Your task to perform on an android device: Look for hotels in Rome, Italy, for 23–27 December 2023 for three people in the momondo app.
Image 0: 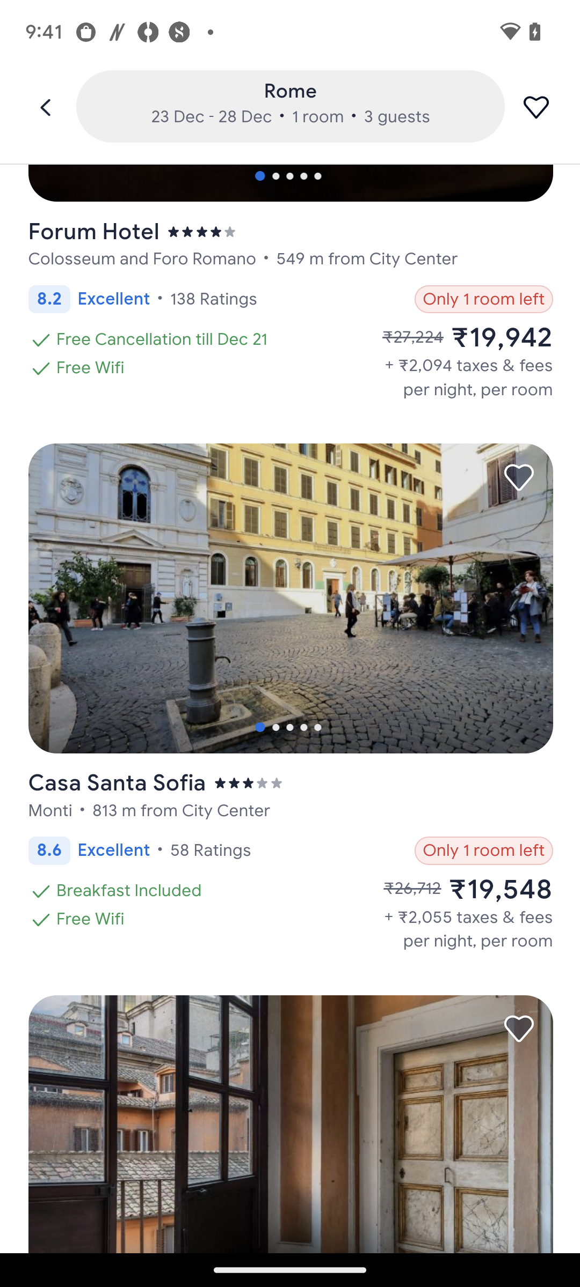
Open the momondo app.
Step 0: open app "momondo"
Image 1: 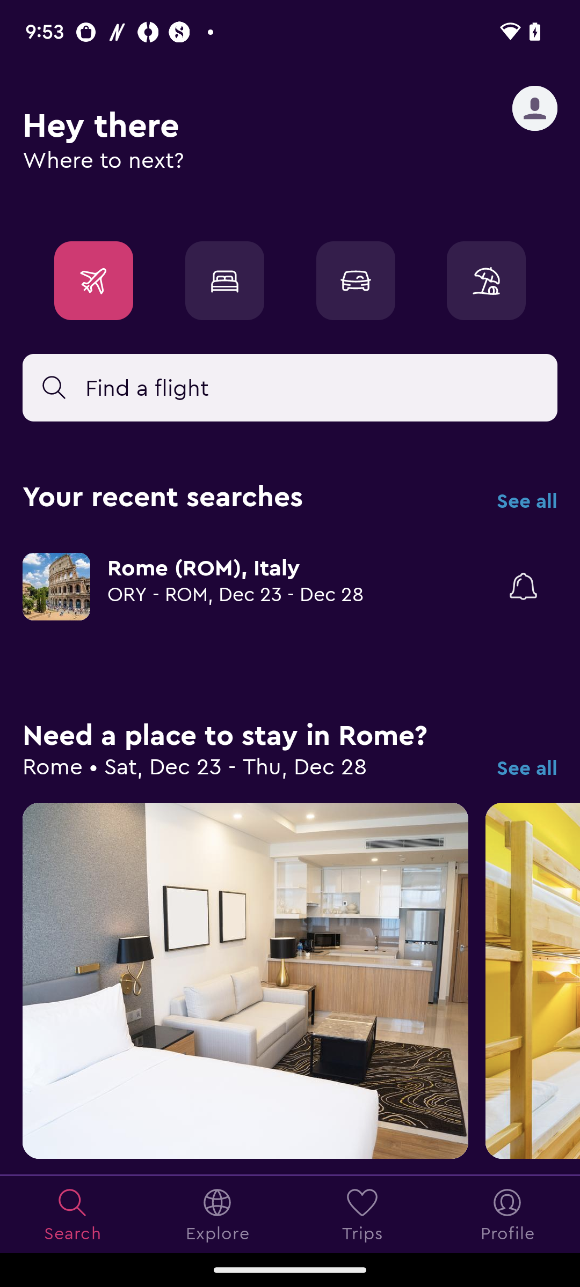
Click on the hotel icon.
Step 1: click (224, 280)
Image 2: 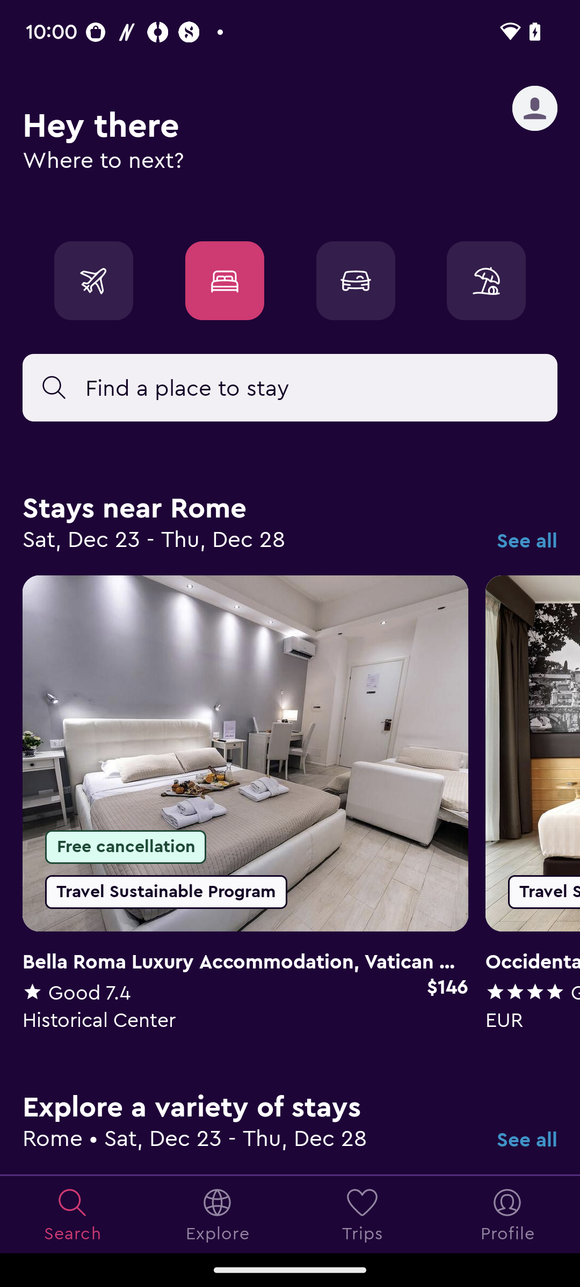
Click on the search bar.
Step 2: click (187, 387)
Image 3: 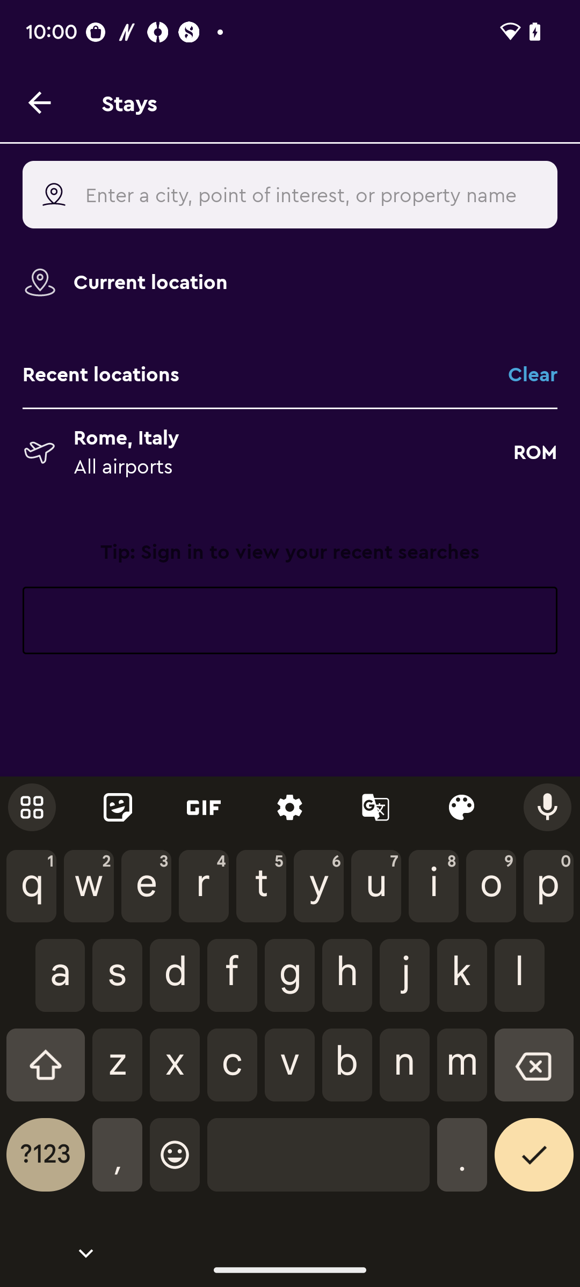
Enter the name of the city that is Rome.
Step 3: type "Rome"
Image 4: 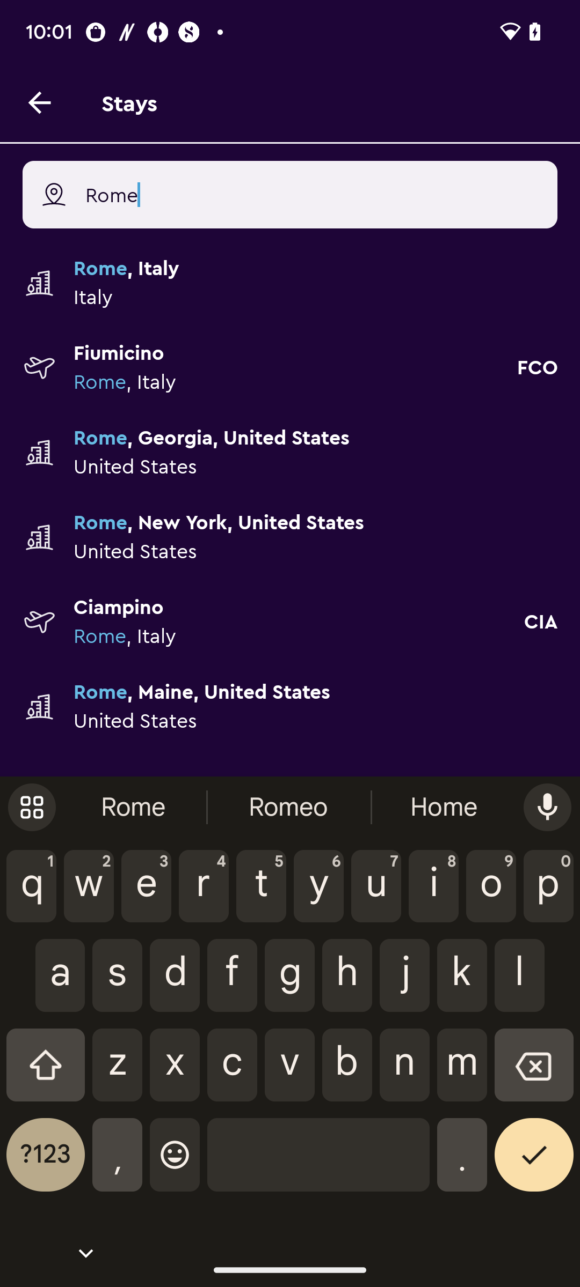
Select the first option.
Step 4: click (290, 282)
Image 5: 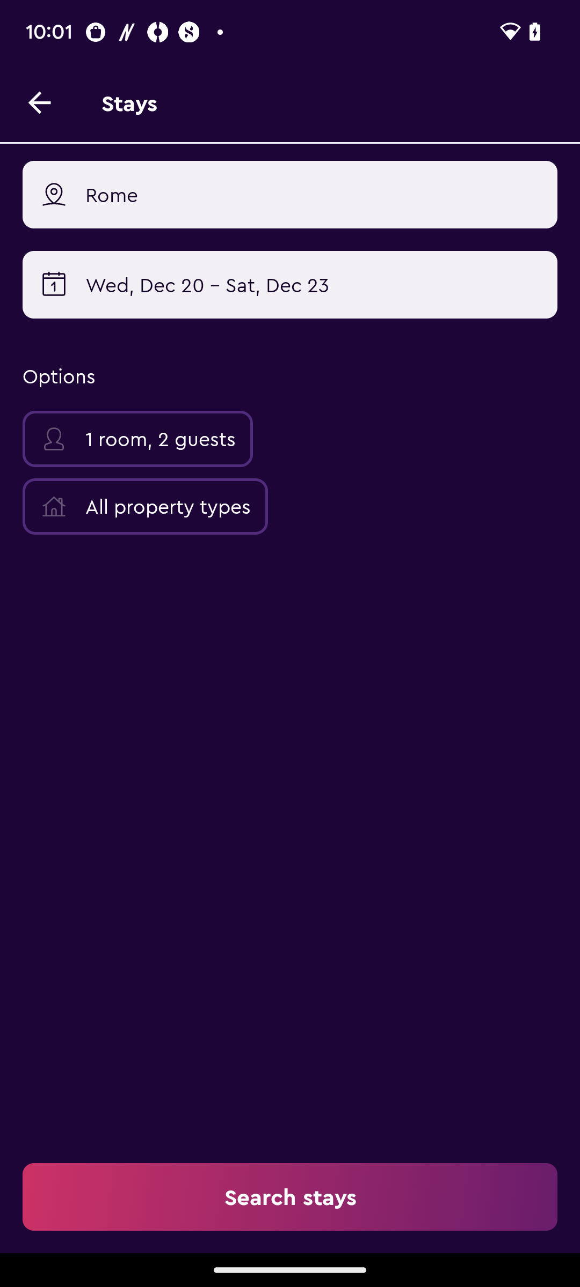
Click on the Calendar.
Step 5: click (290, 284)
Image 6: 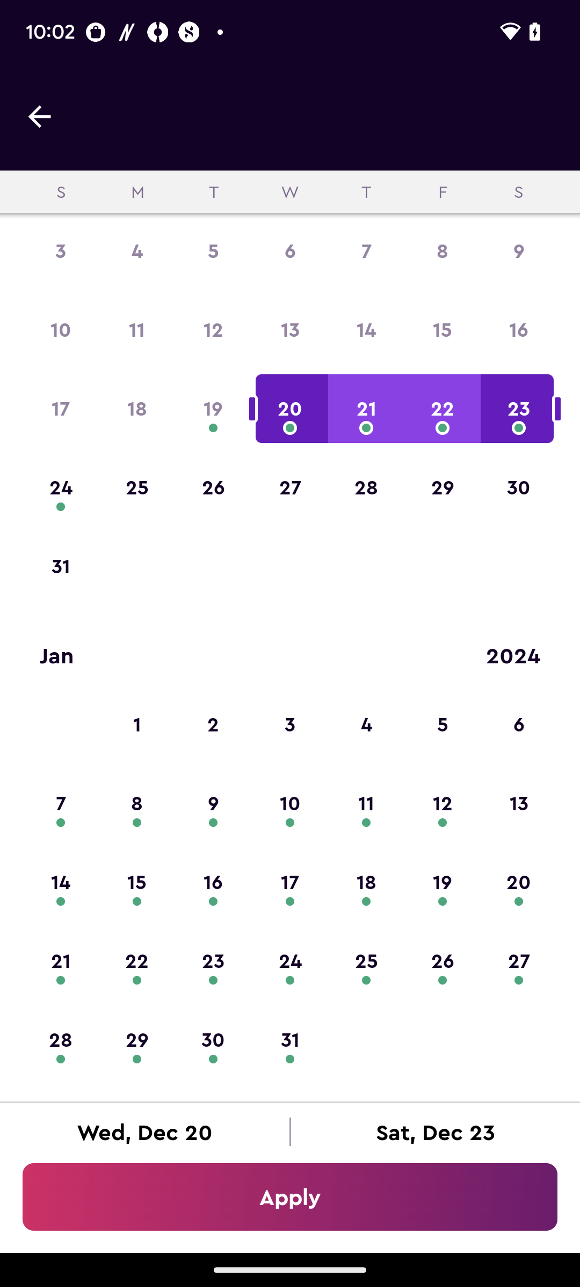
Select the 23rd of the month.
Step 6: click (519, 408)
Image 7: 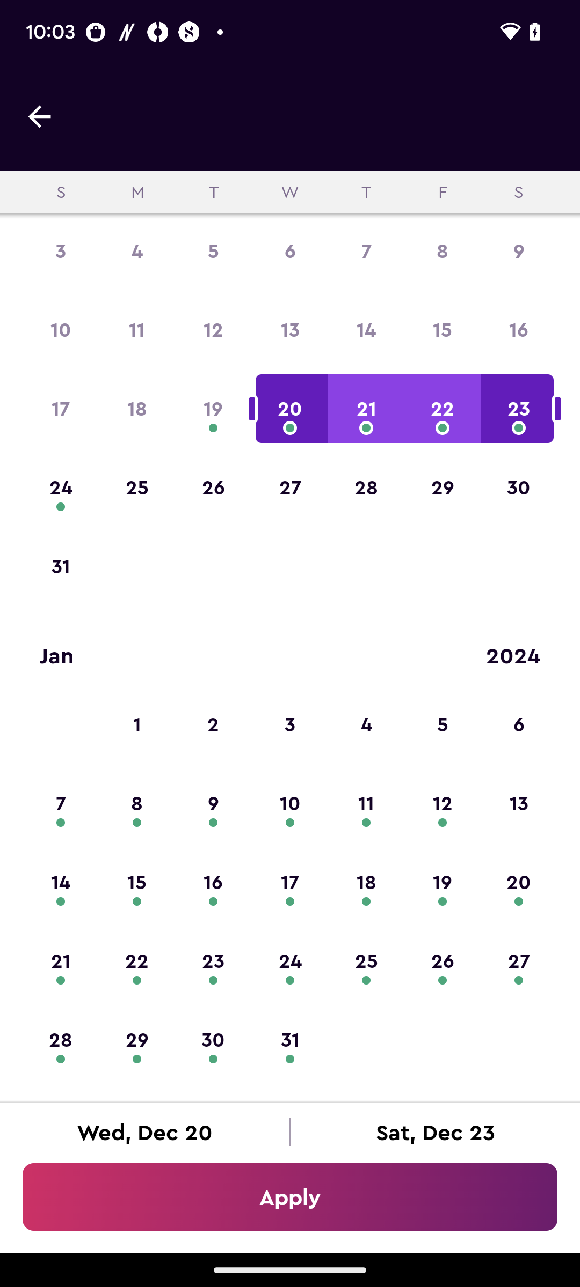
Select the 23rd of the month.
Step 7: wait
Image 9: 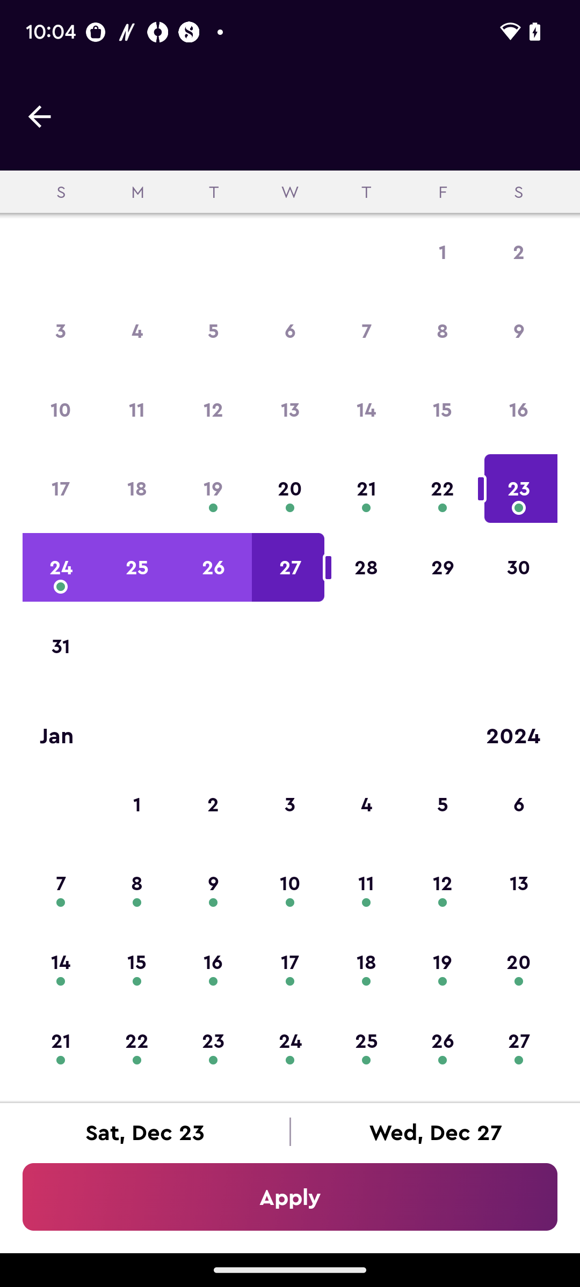
Click on the apply button.
Step 9: click (290, 1197)
Image 10: 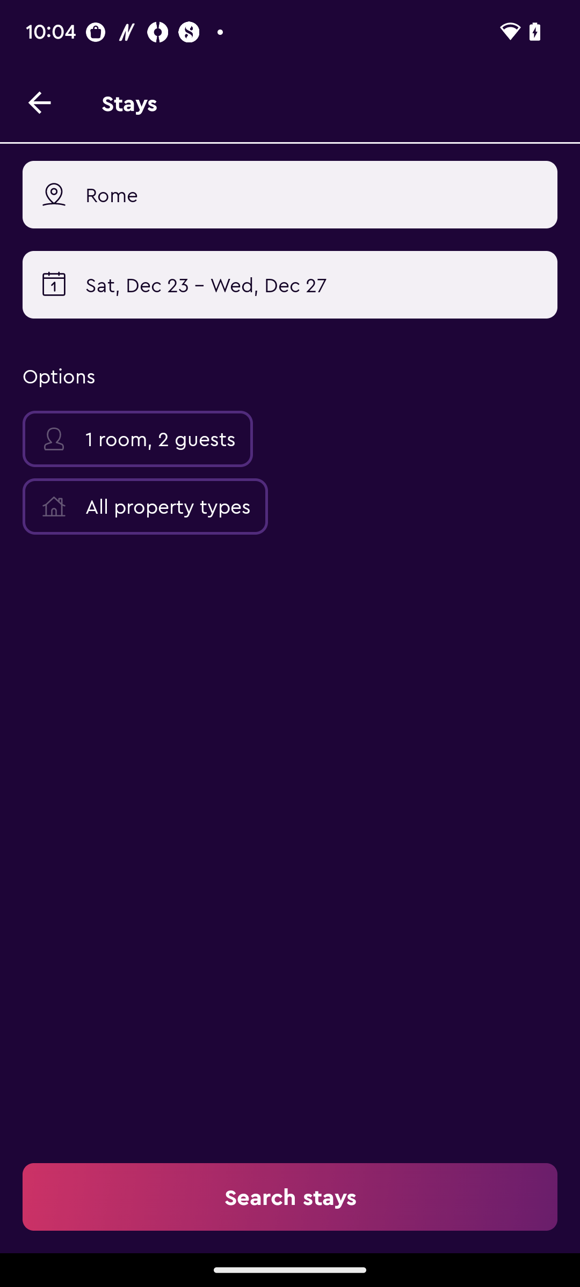
Now click on the person icon to select the number of travelers.
Step 10: click (137, 439)
Image 11: 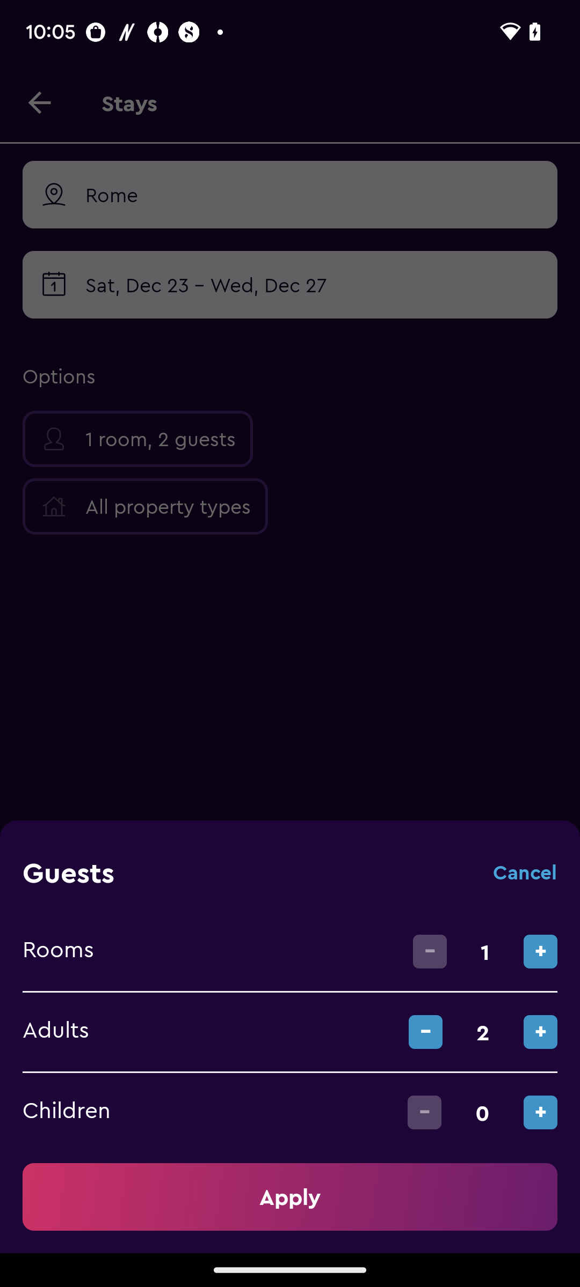
Click on the plus icon on the Adults bar to make it 3.
Step 11: click (540, 1032)
Image 12: 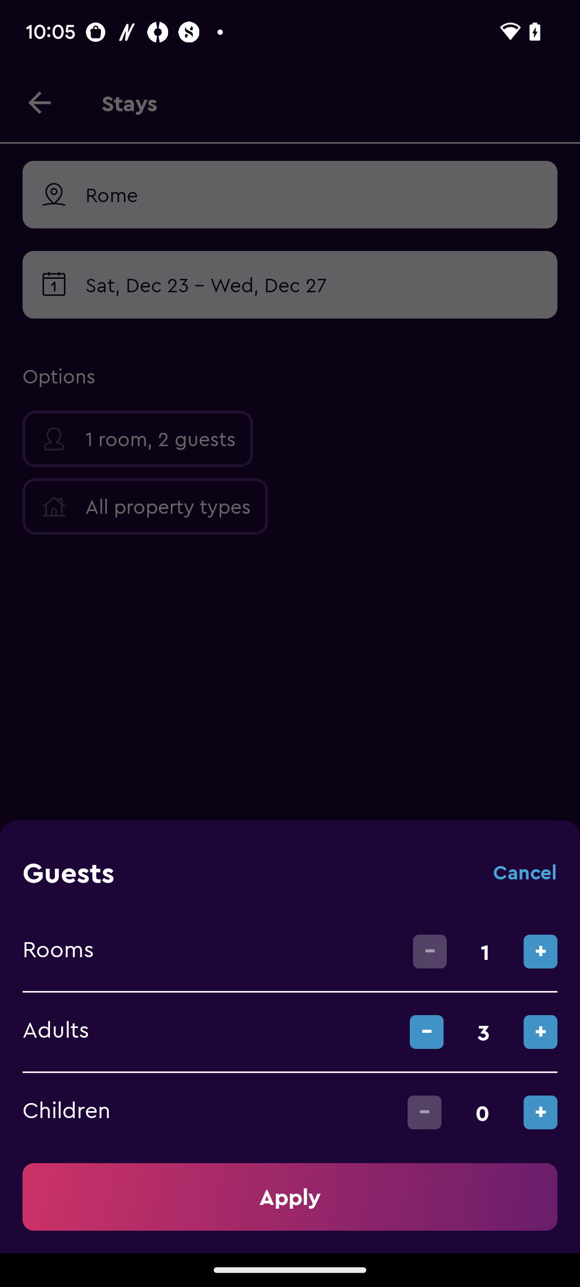
Click on the apply button.
Step 12: click (290, 1197)
Image 13: 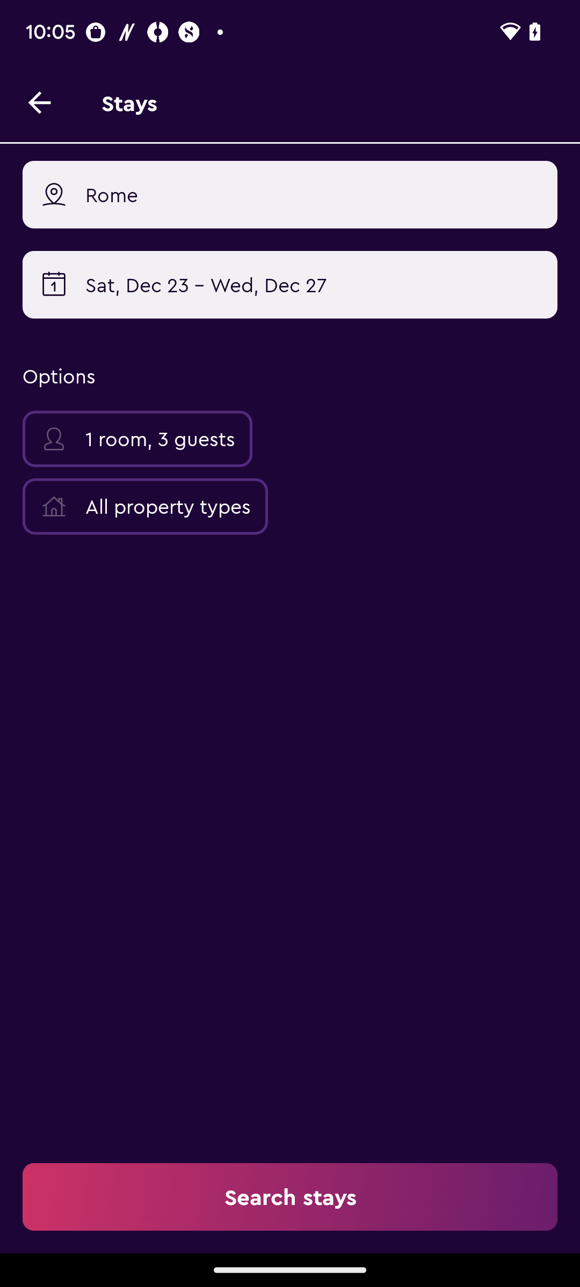
Now click on the search stays button.
Step 13: click (290, 1197)
Image 14: 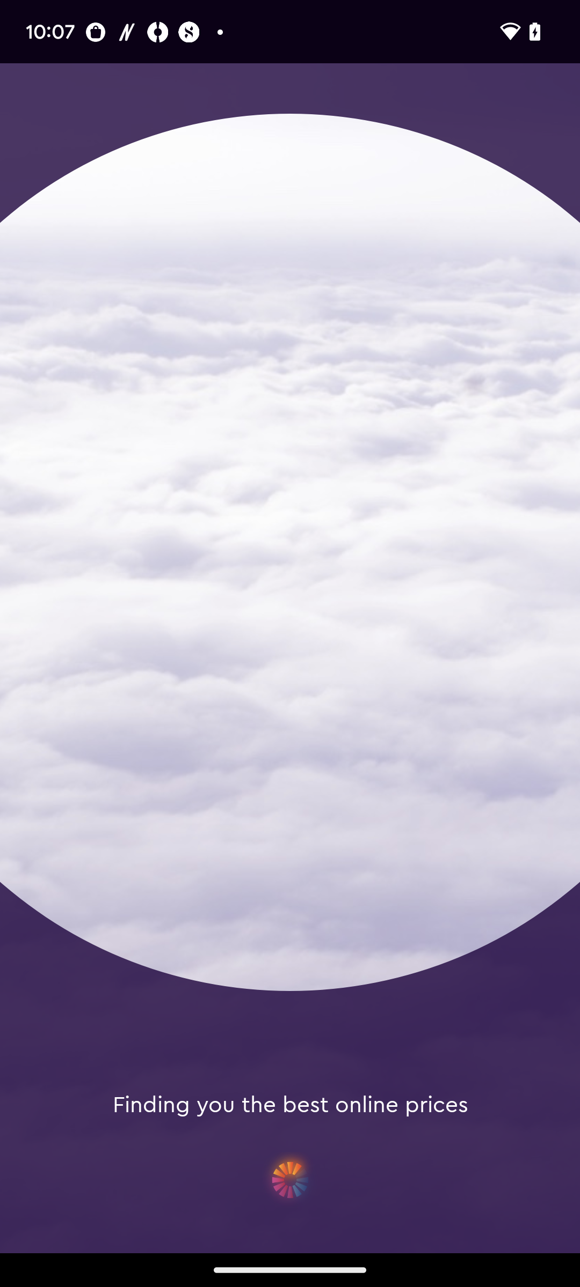
Now click on the search stays button.
Step 14: wait
Image 15: 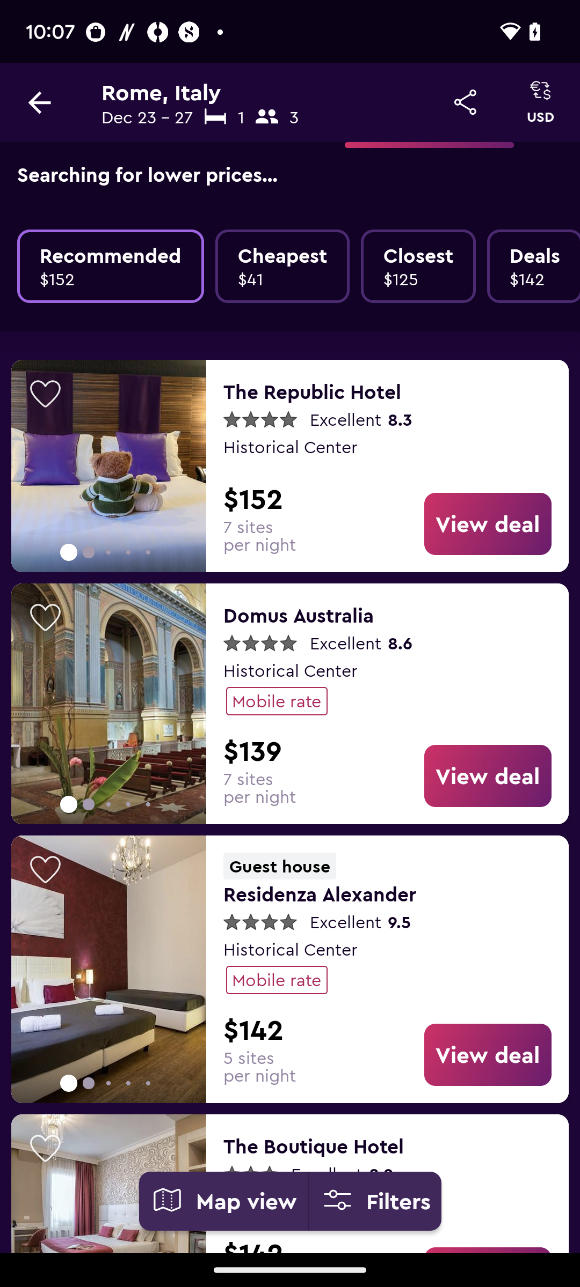
Swipe down to view more.
Step 15: scroll down